Your task to perform on an android device: I really liked this song on the Vimeo app, and I liked to follow this channel.
Image 0: 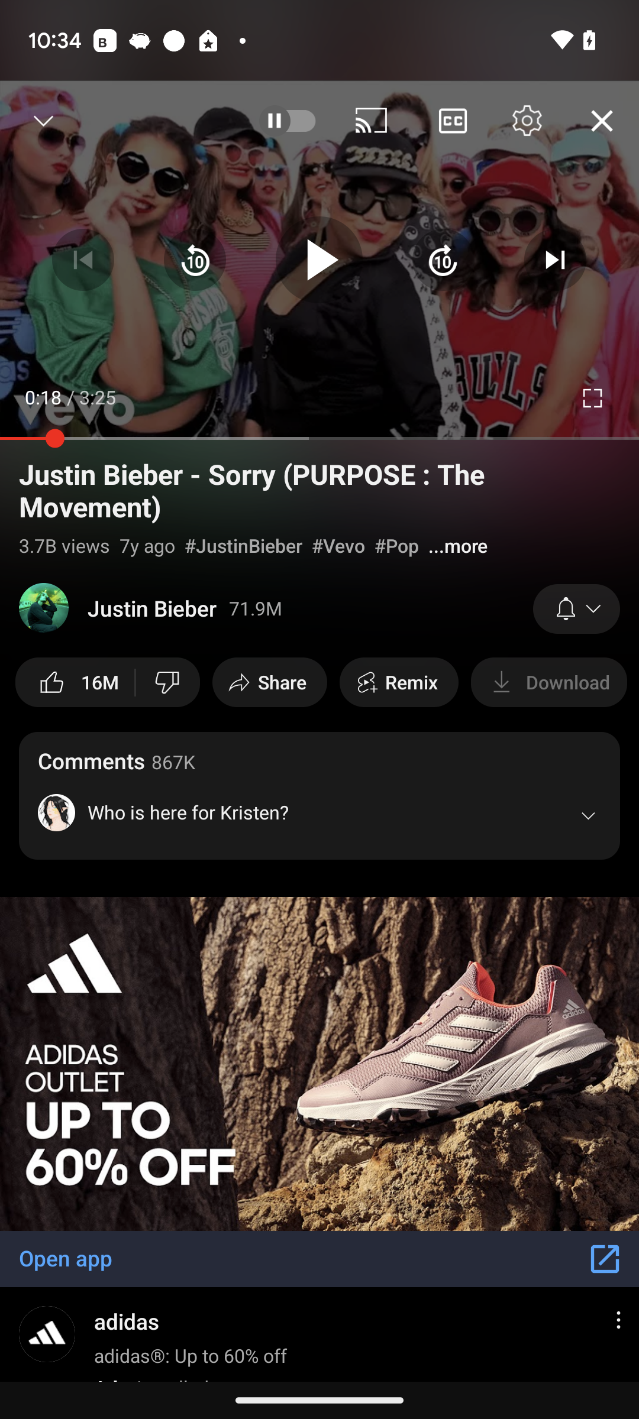
Open the Vimeo app.
Step 0: open app "Vimeo"
Image 1: 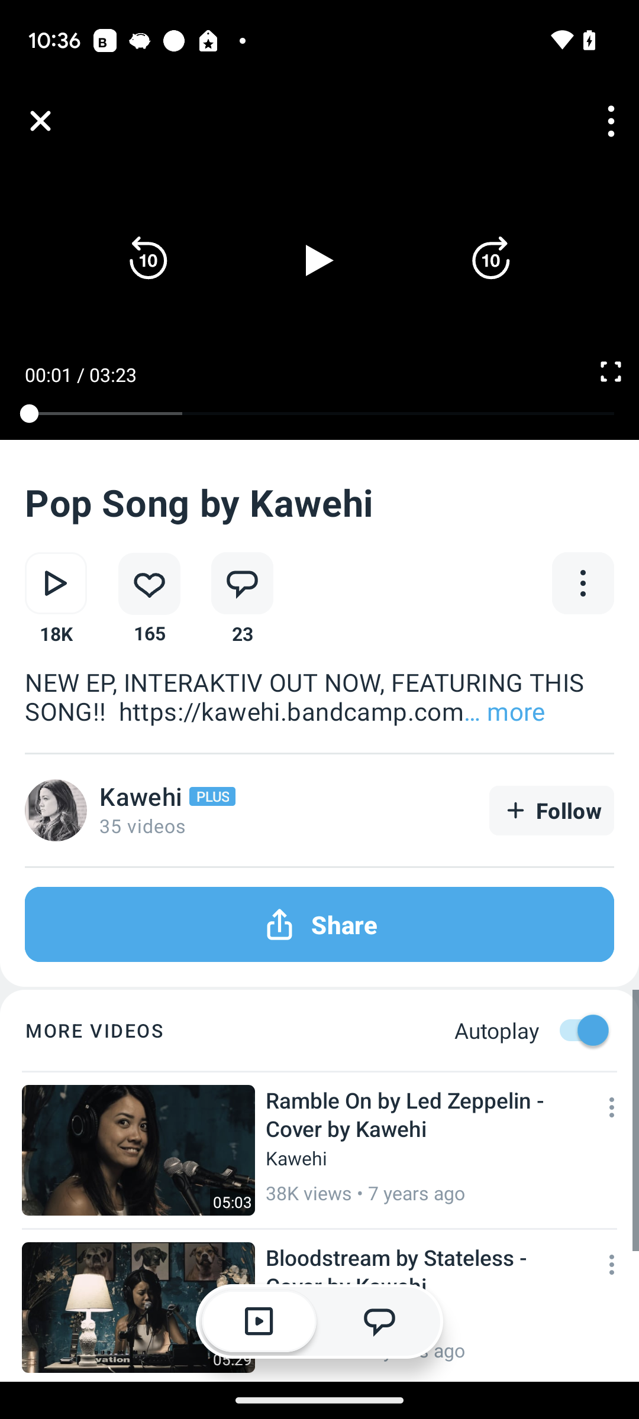
Click on the follow button.
Step 1: click (551, 810)